Your task to perform on an android device: I want to save the existing presentation as powerpoint (.pptx) with the title Anniversary ppt 1.
Image 0: 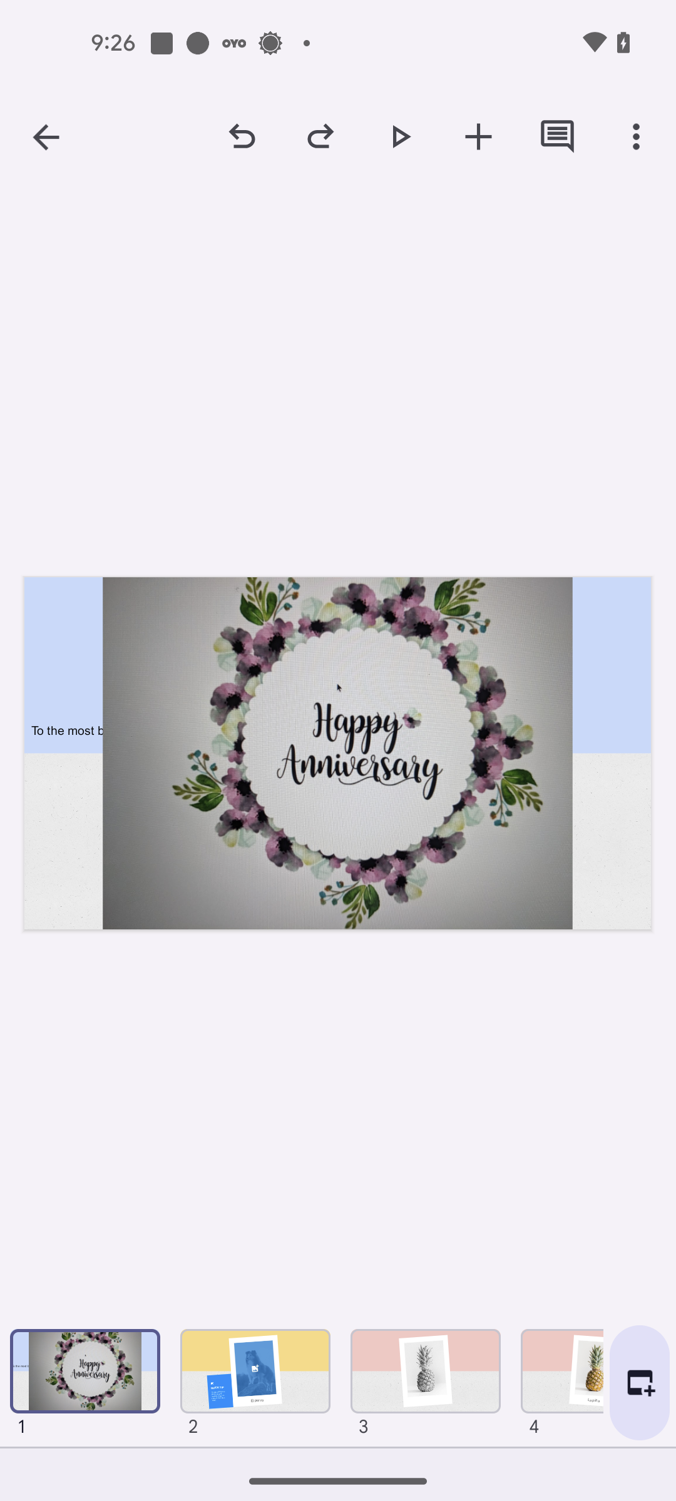
Click on the Three dots icon at the top right corner of the screen
Step 0: click (636, 136)
Image 1: 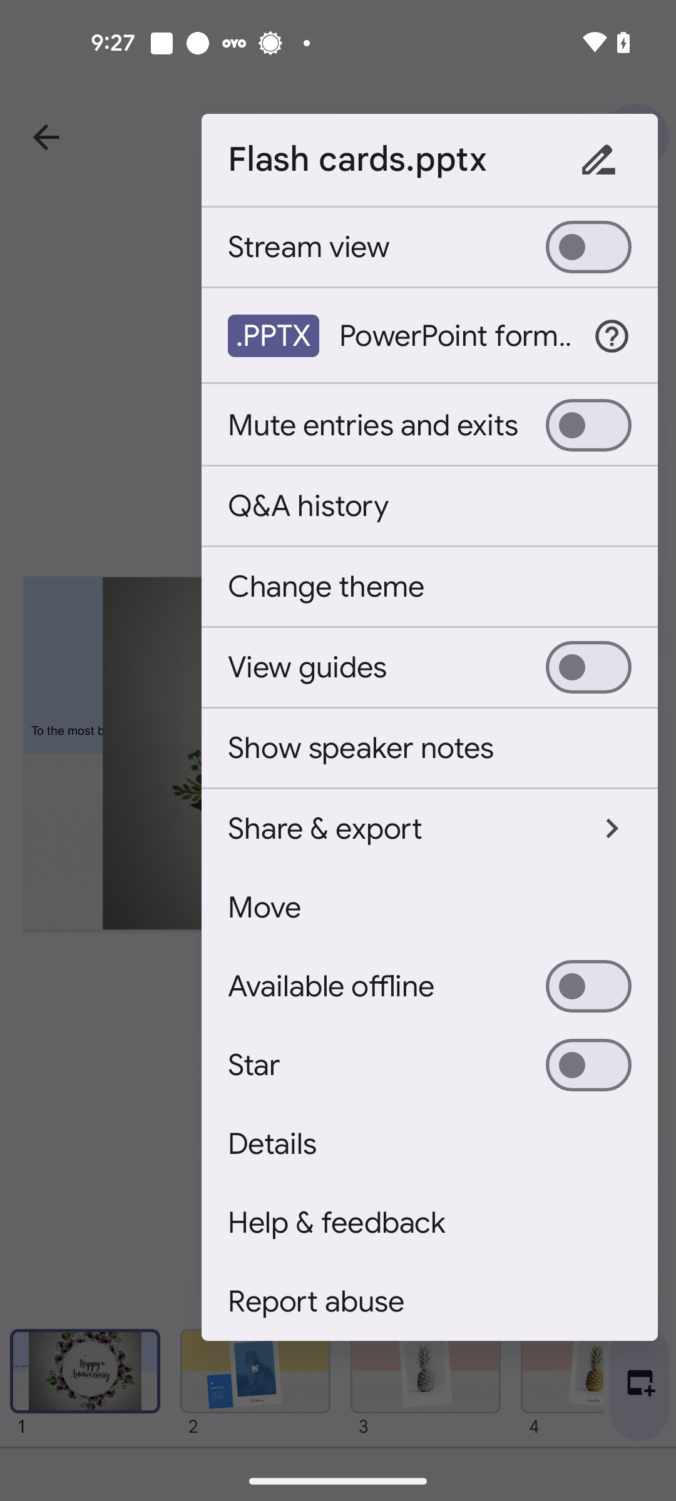
Click on the Share & export option
Step 1: click (396, 829)
Image 2: 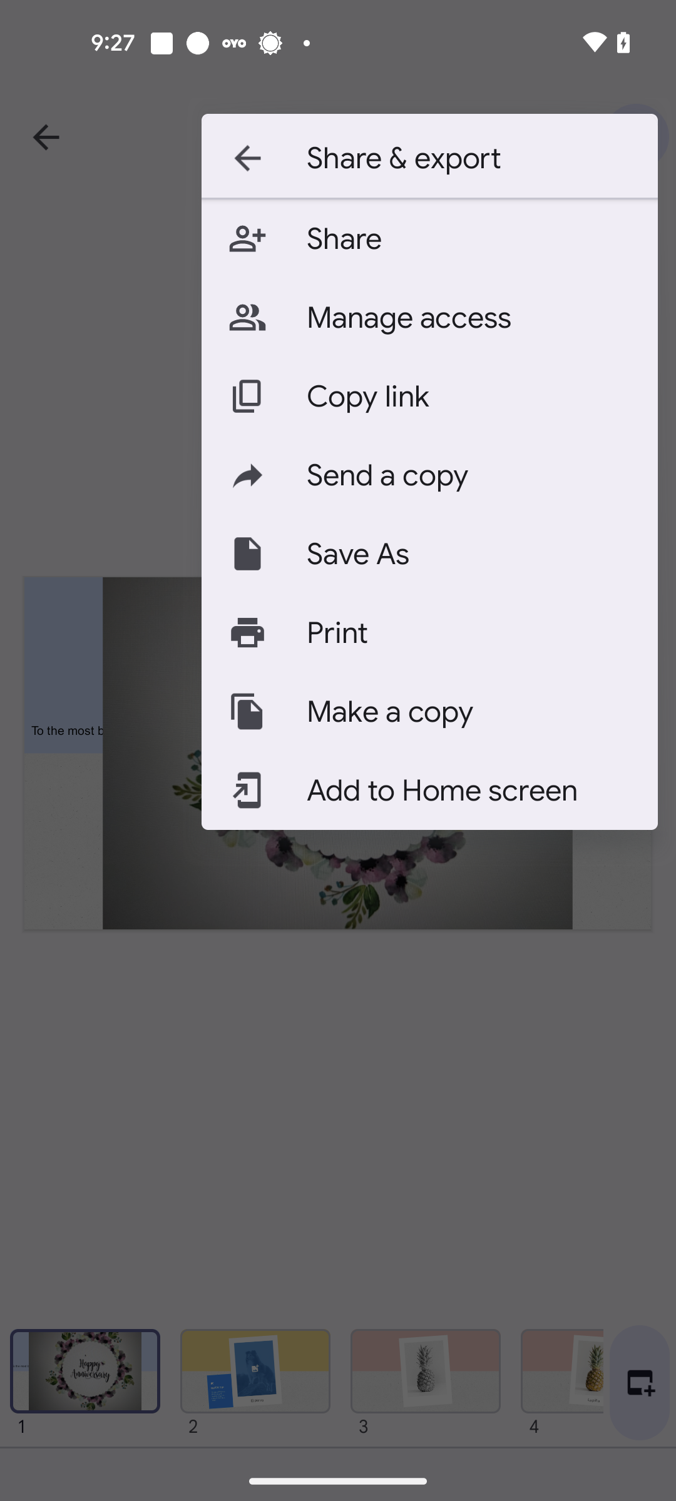
Click on the save as option
Step 2: click (469, 553)
Image 3: 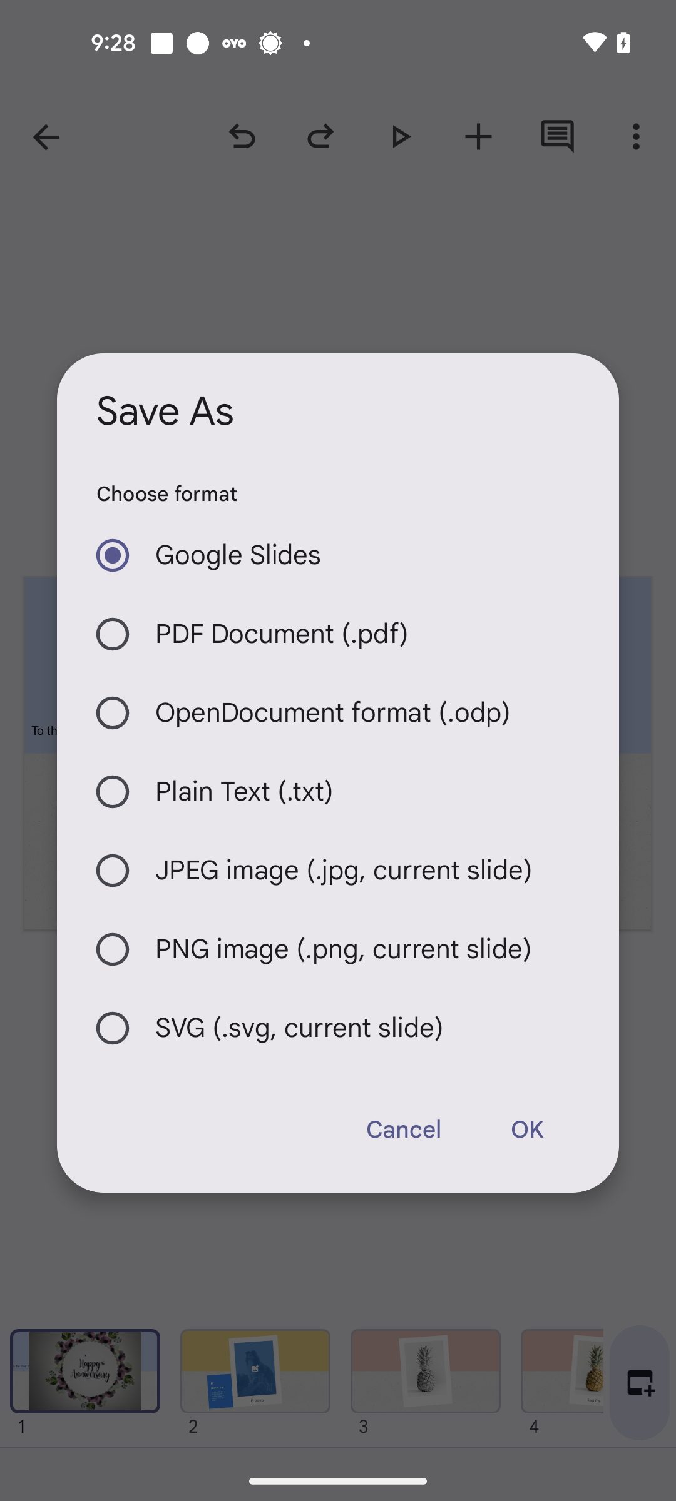
Click on the OK option
Step 3: click (526, 1130)
Image 4: 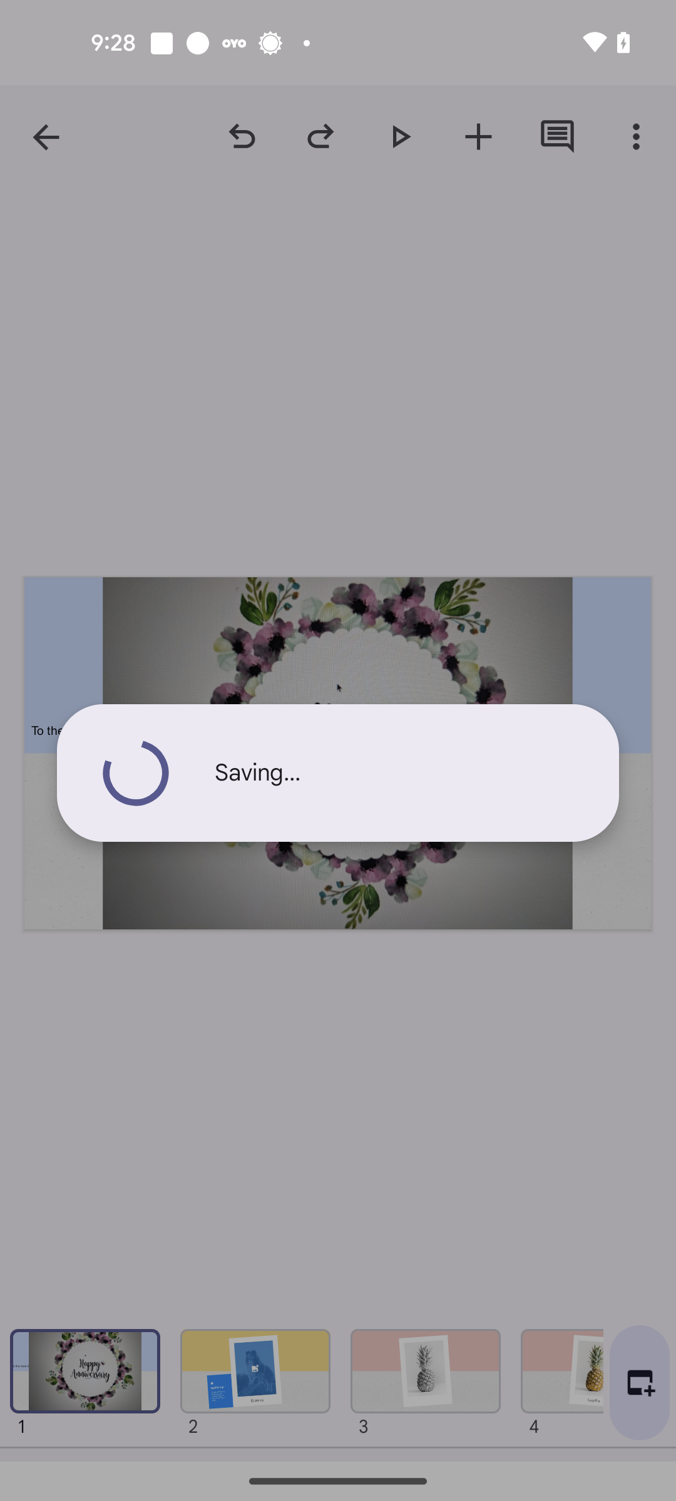
Click on the OK option
Step 4: wait